Your task to perform on an android device: In the Sygic Travel app, I need to plan the Itinerary for the first 3 days from Jan. 24, 2024 so I want to add a place named Hanauma Beach for Day 1, Lolani Palace for Day 2 and Waikiki Beach for Day 3. 
Image 2: 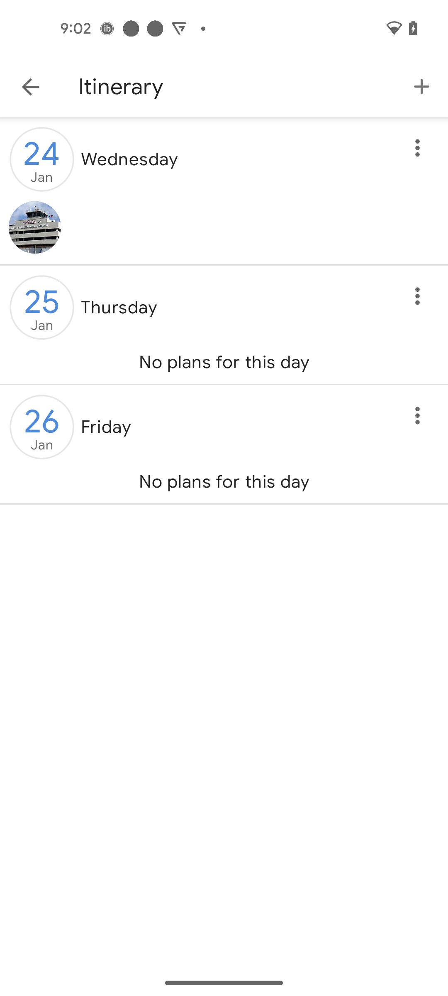
Click under wednesday
Step 2: click (113, 215)
Image 3: 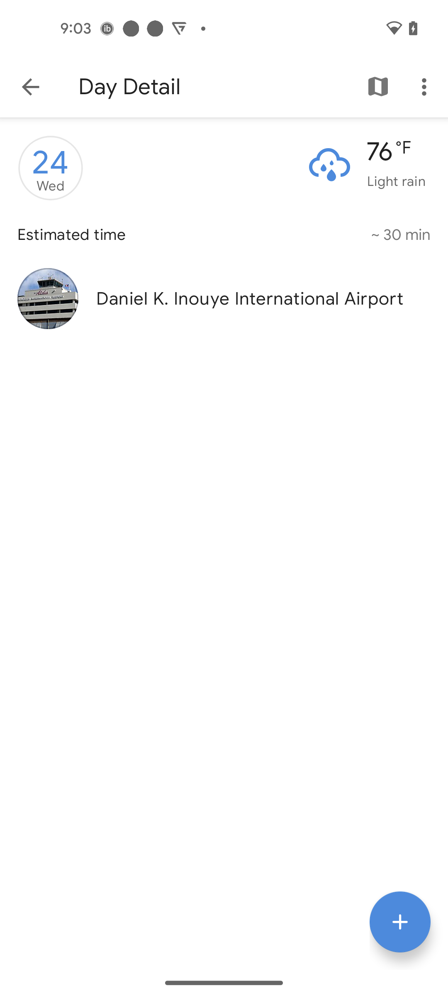
Click on the Plus icon
Step 3: click (400, 920)
Image 4: 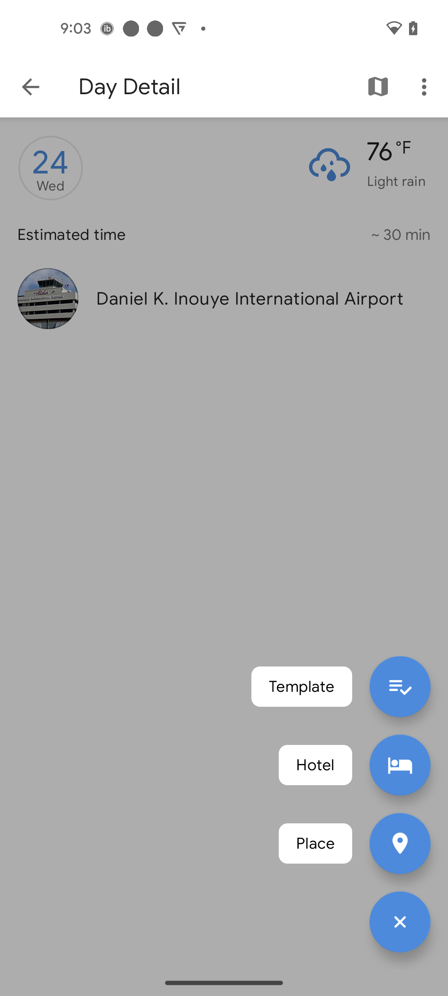
Click on the Place option
Step 4: click (400, 843)
Image 5: 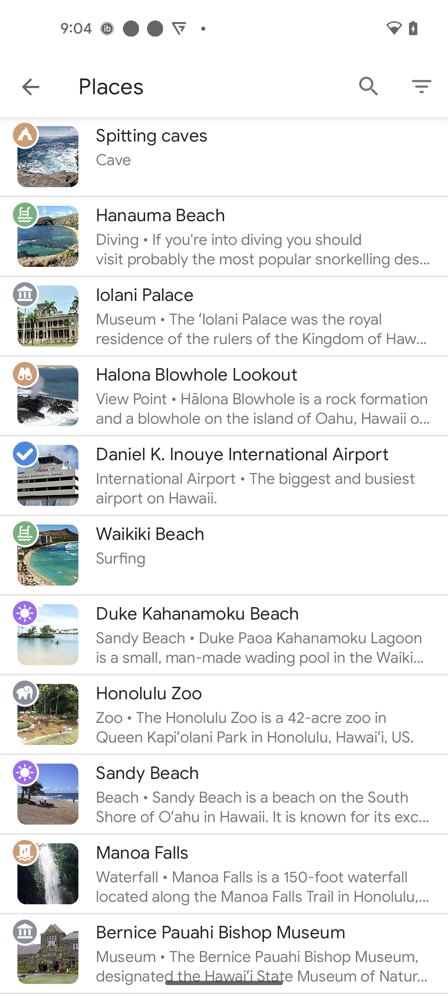
Click on the Hanauma Beach
Step 5: click (263, 215)
Image 7: 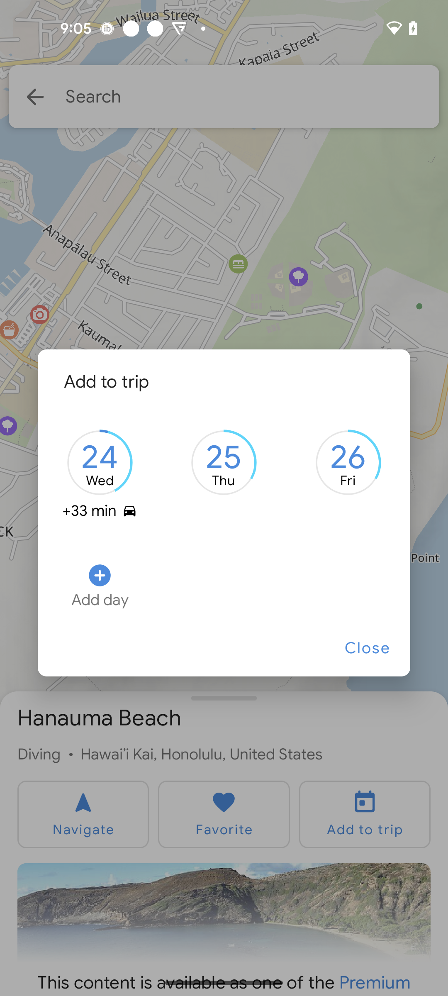
Click on the 24 wed option
Step 7: click (100, 457)
Image 8: 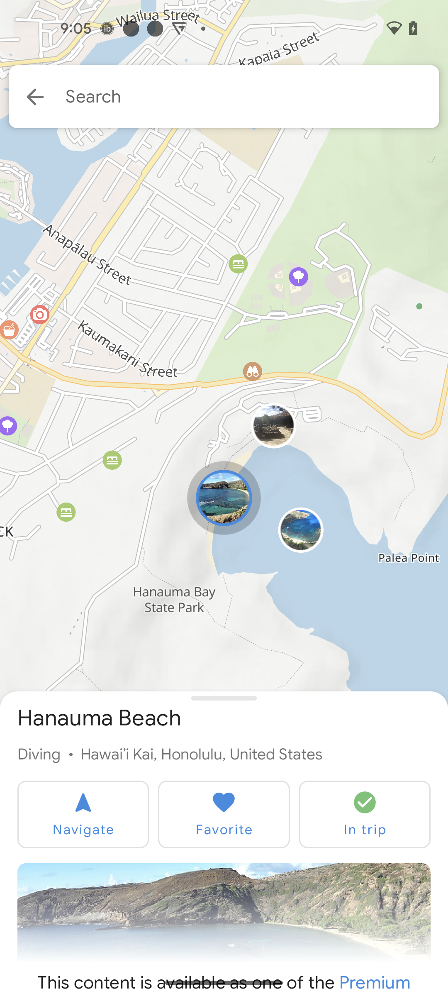
Go back to the Itinerary page
Step 8: press back button
Image 9: 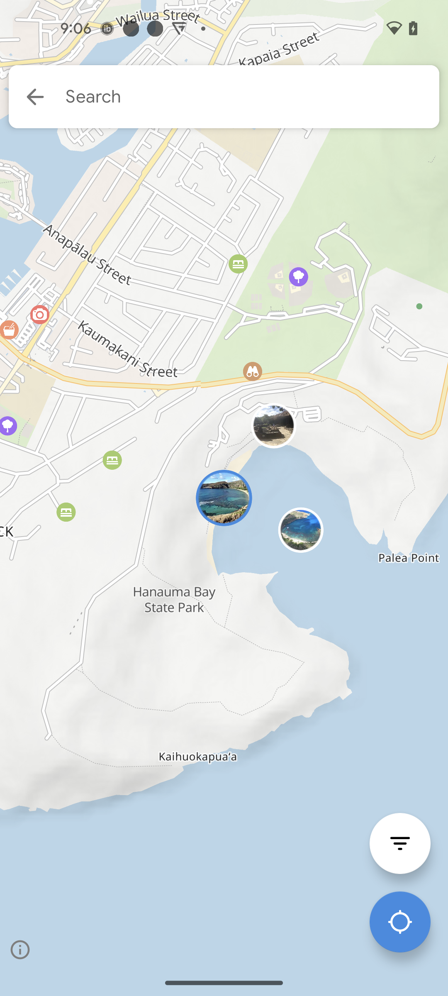
Go back to the Itinerary page
Step 9: press back button
Image 10: 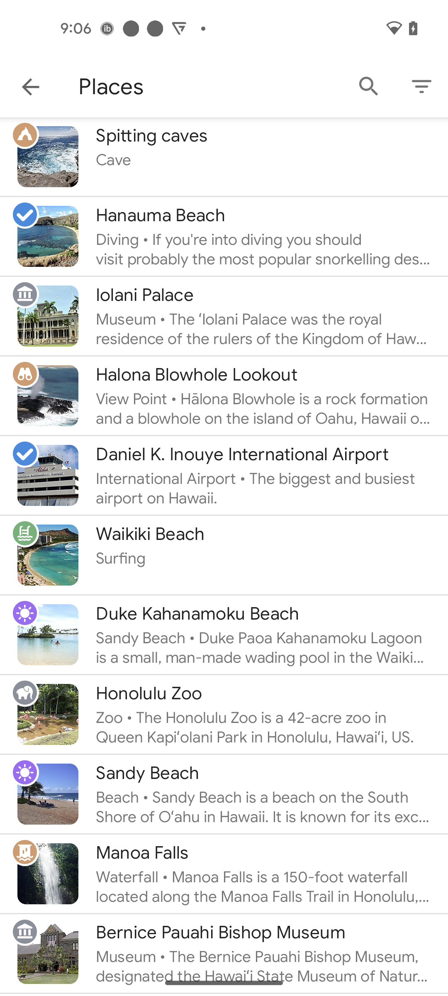
Go back to the Itinerary page
Step 10: press back button
Image 11: 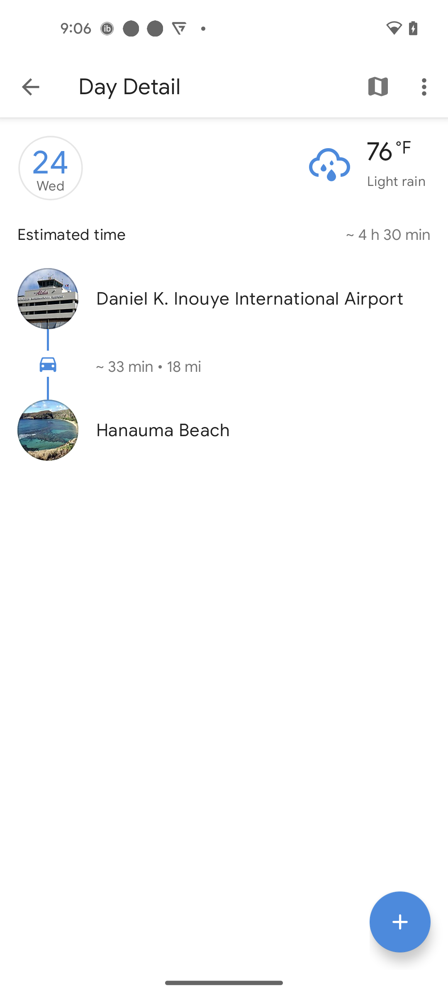
Go back to the Itinerary page
Step 11: press back button
Image 12: 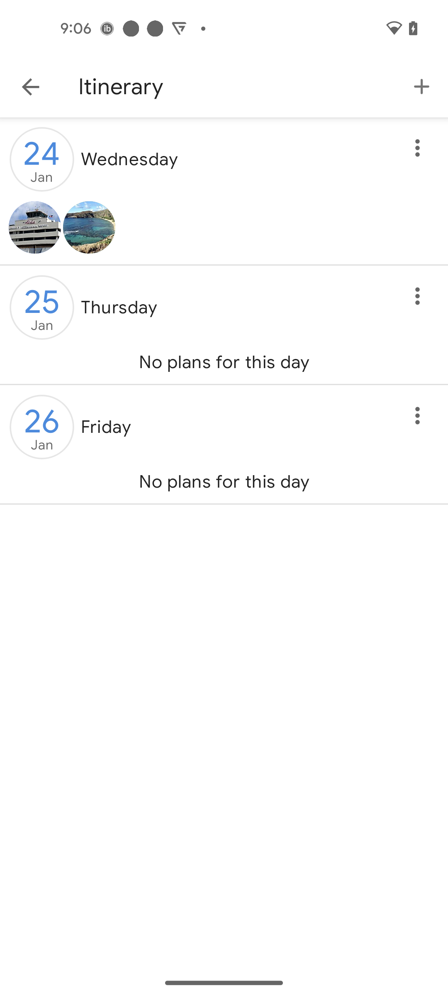
Click on the Thursday option
Step 12: click (119, 307)
Image 13: 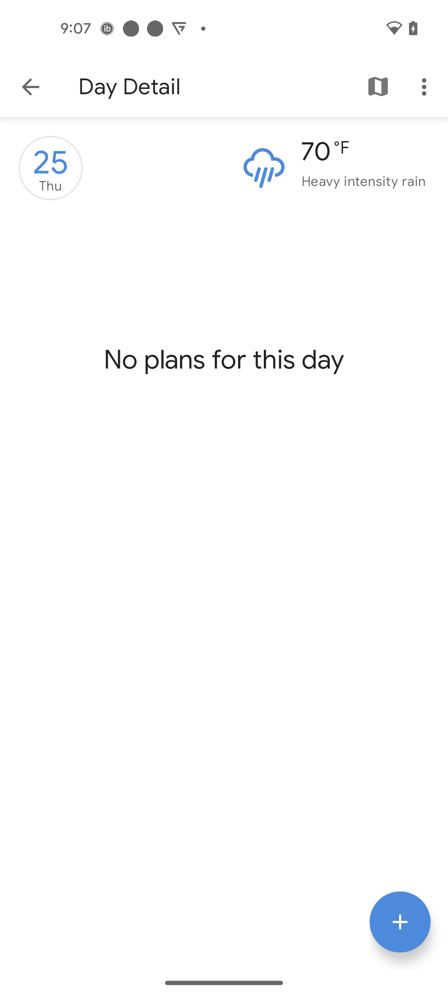
Click on the Plus icon
Step 13: click (400, 918)
Image 14: 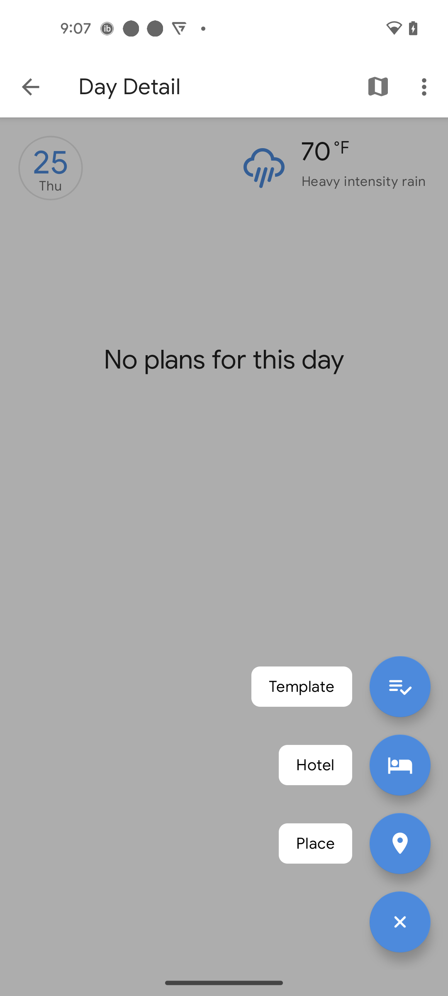
Click on the Place option
Step 14: click (400, 843)
Image 15: 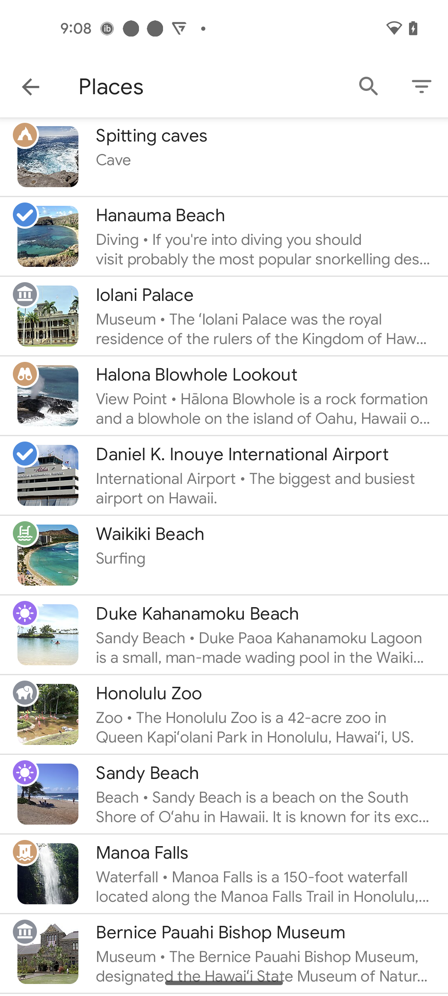
Click on the Lolani Palace option
Step 15: click (263, 295)
Image 16: 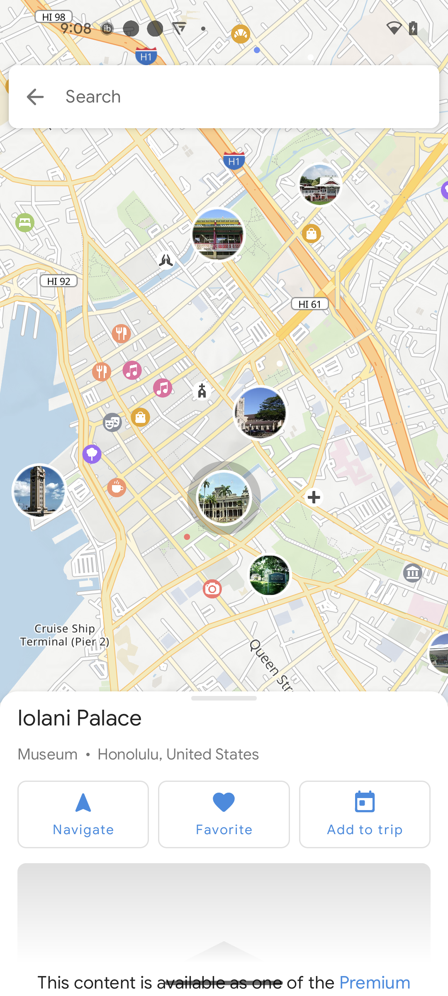
Click on the Add to Trip option
Step 16: click (365, 814)
Image 17: 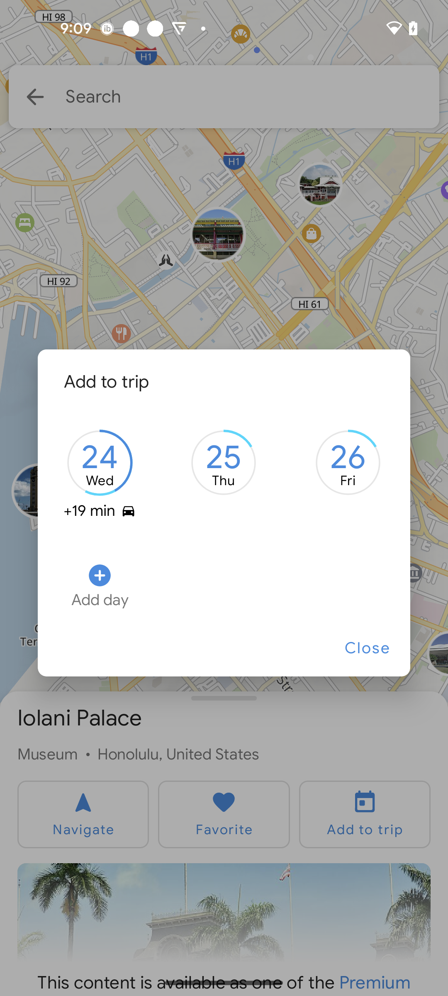
Select the 25 Thu option
Step 17: click (223, 457)
Image 18: 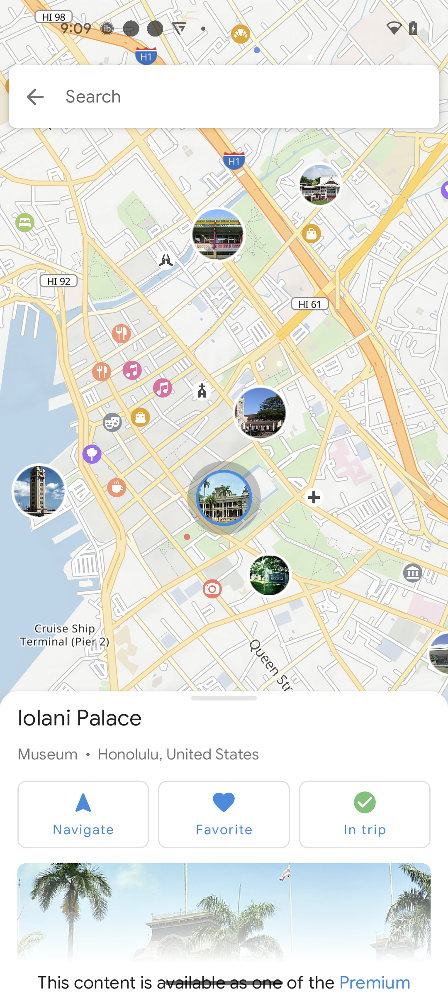
Go back to the Itinerary page
Step 18: press back button
Image 20: 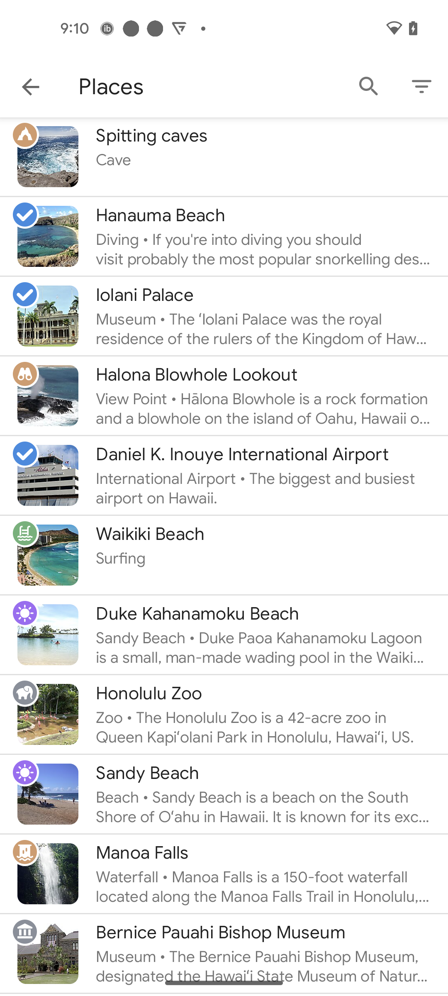
Go back to the Itinerary page
Step 20: press back button
Image 21: 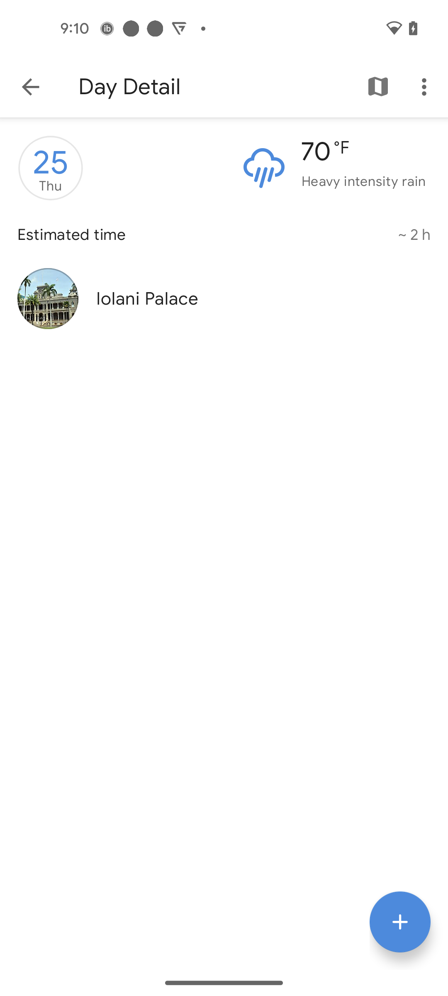
Go back to the Itinerary page
Step 21: press back button
Image 22: 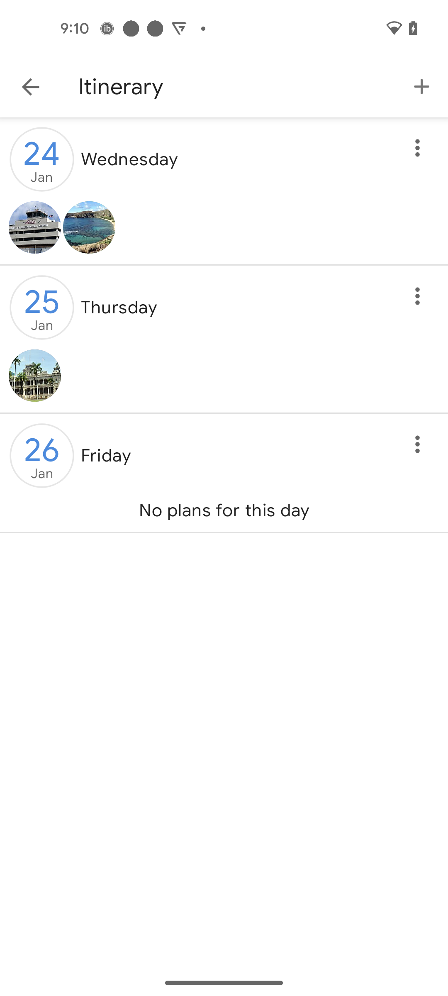
Click on the Friday option
Step 22: click (106, 455)
Image 23: 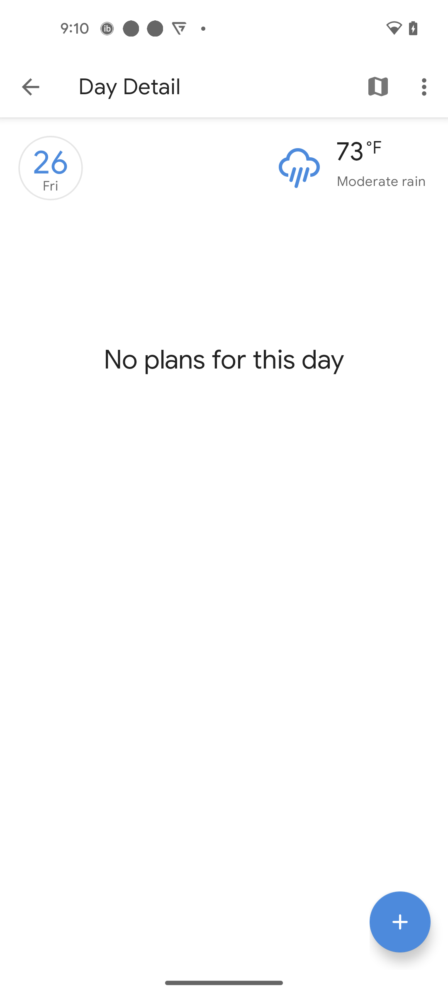
Click on the Plus icon
Step 23: click (404, 925)
Image 24: 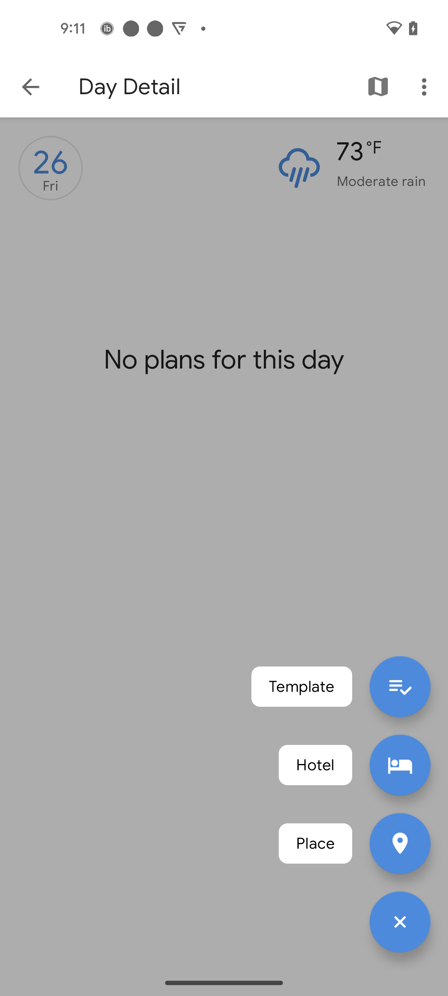
Click on the Place option
Step 24: click (400, 843)
Image 25: 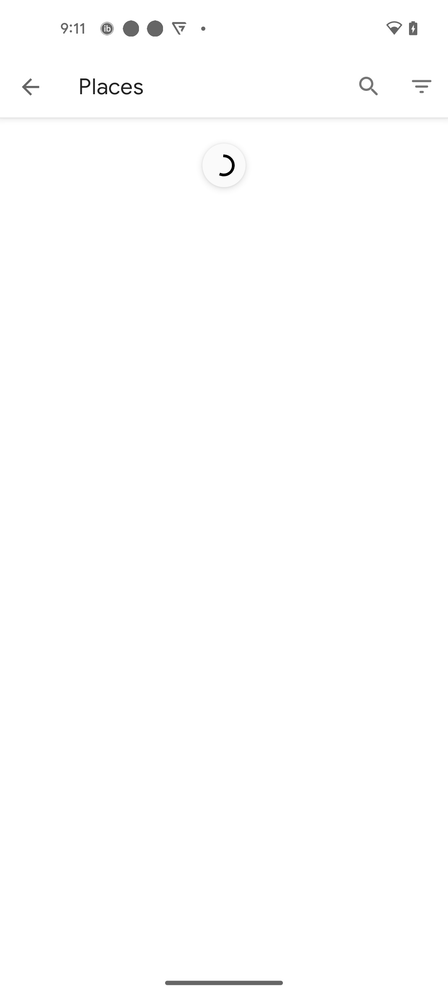
Click on the Place option
Step 25: wait
Image 26: 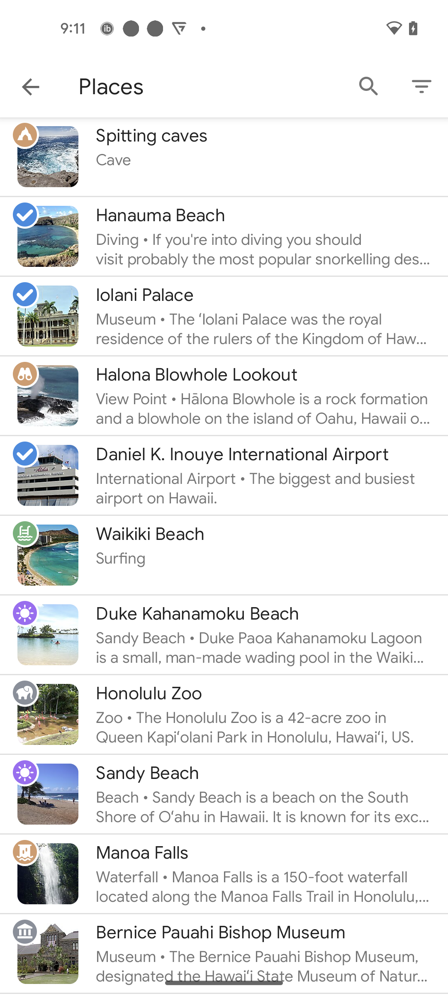
Click on the Waikiki Beach option
Step 26: click (263, 534)
Image 27: 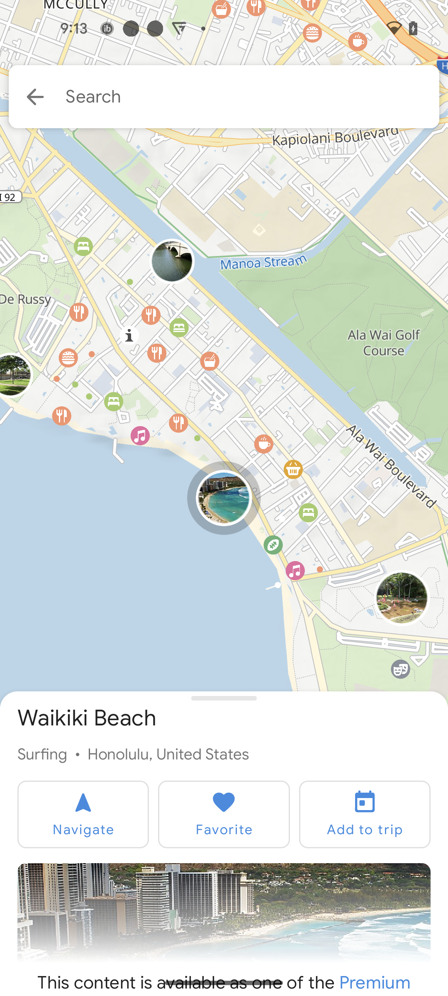
Click on the Add to Place option
Step 27: click (365, 814)